Your task to perform on an android device: I want to have some Grilled cheese Burger , search for Grilled Cheese burger restaurant in the Deliveroo app
Image 0: 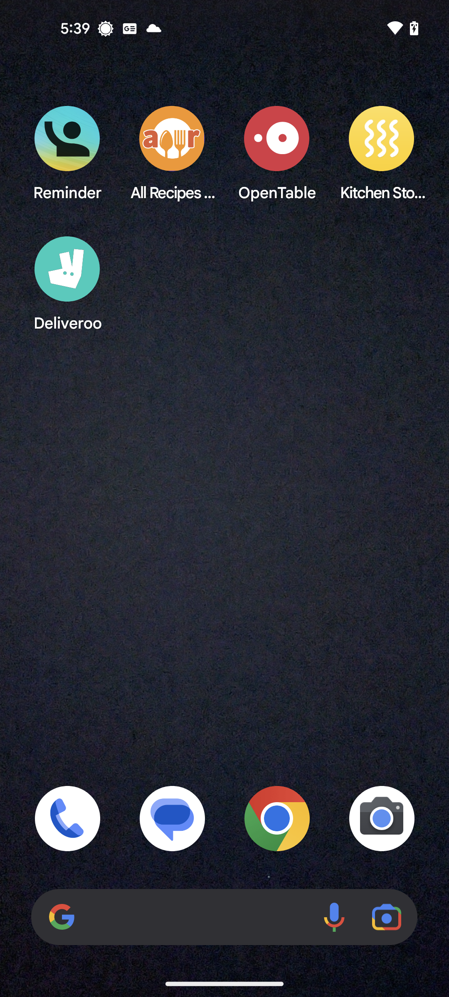
Open the Deliveroo app
Step 0: open app "Deliveroo"
Image 1: 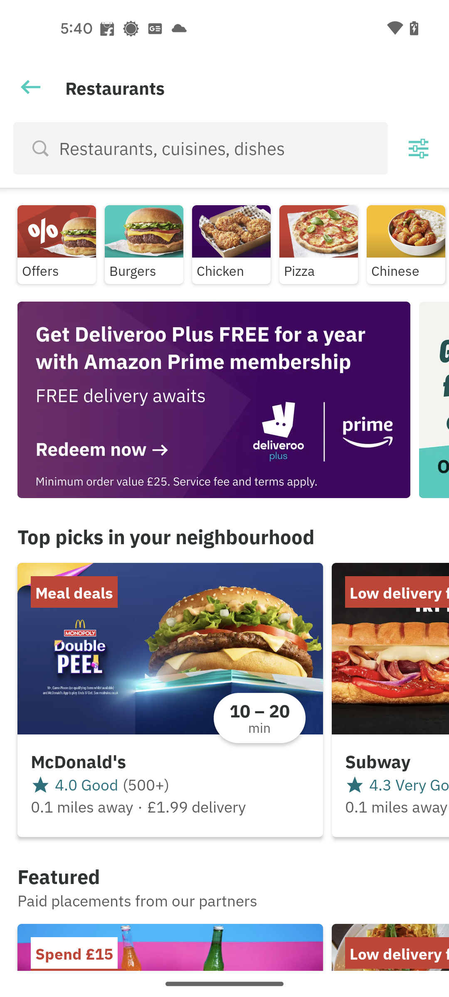
Go to the search bar at the top of the screen
Step 1: click (219, 148)
Image 2: 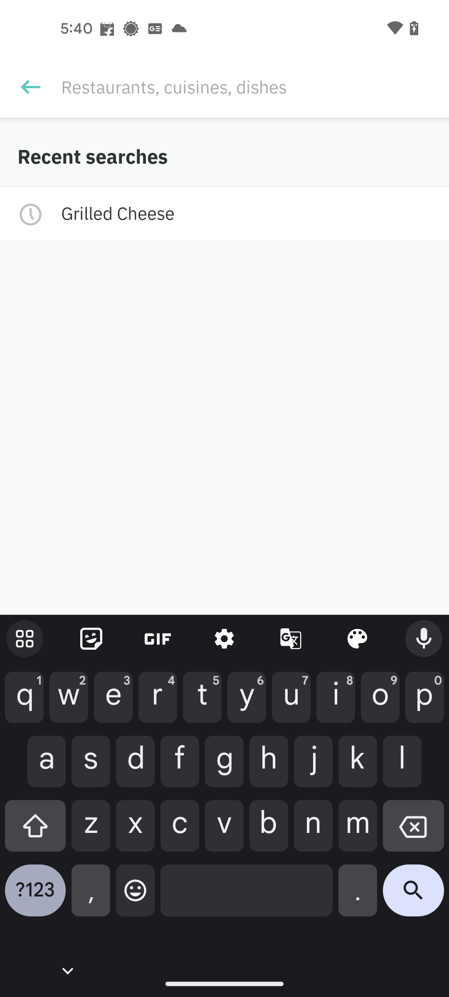
Type Grilled Cheese in the search bar
Step 2: type "Grilled Cheese"
Image 3: 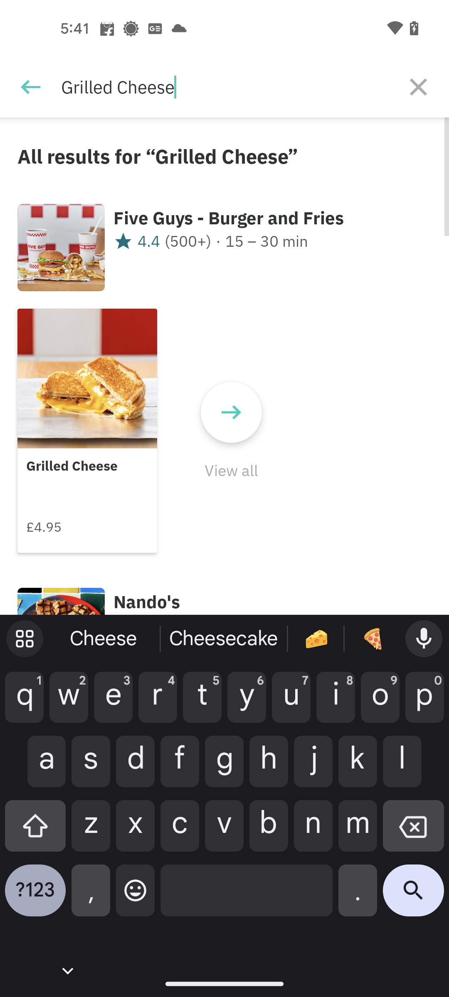
Click on the search button in the keyboard
Step 3: click (413, 896)